Your task to perform on an android device: Farida wants to share the Exel.txt file to Cerebra via Gmail at dbwscratch.test.id4@gmail.com.
Image 0: 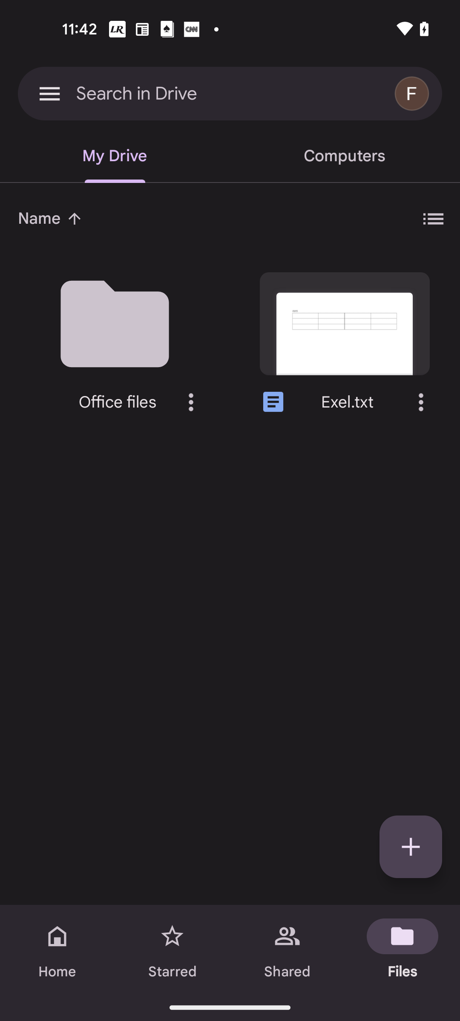
Click on the three dots of the Exel.txt file
Step 0: click (421, 402)
Image 1: 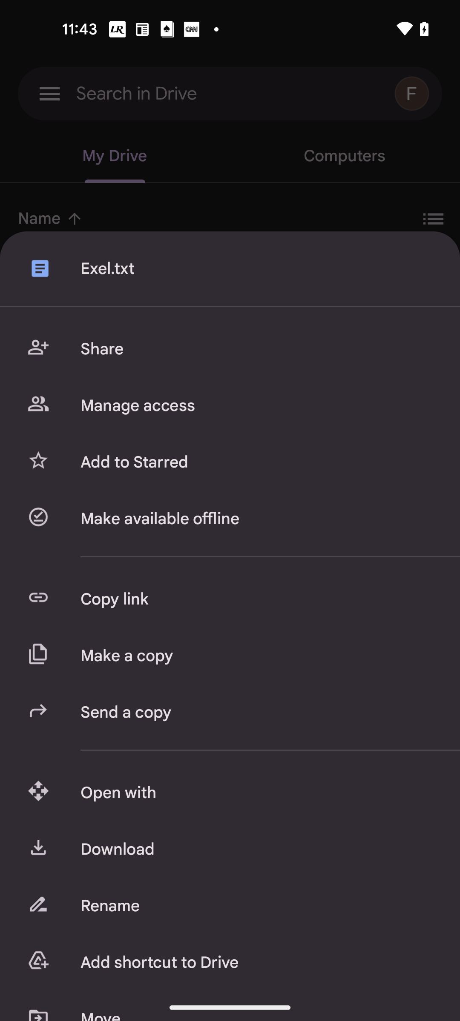
Click on the Share option
Step 1: click (256, 349)
Image 2: 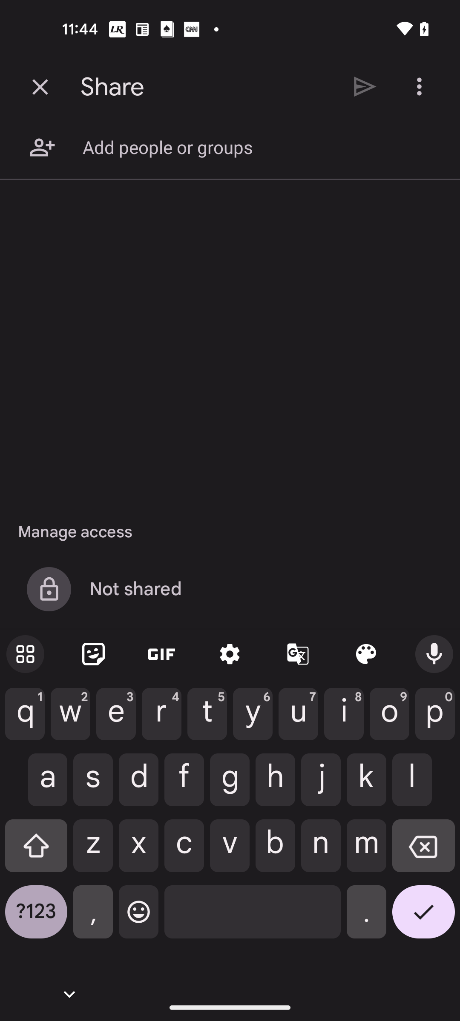
Type dbwscratch.test.id4@gmail.com
Step 2: type "dbwscratch.test.id4@gmail.com"
Image 4: 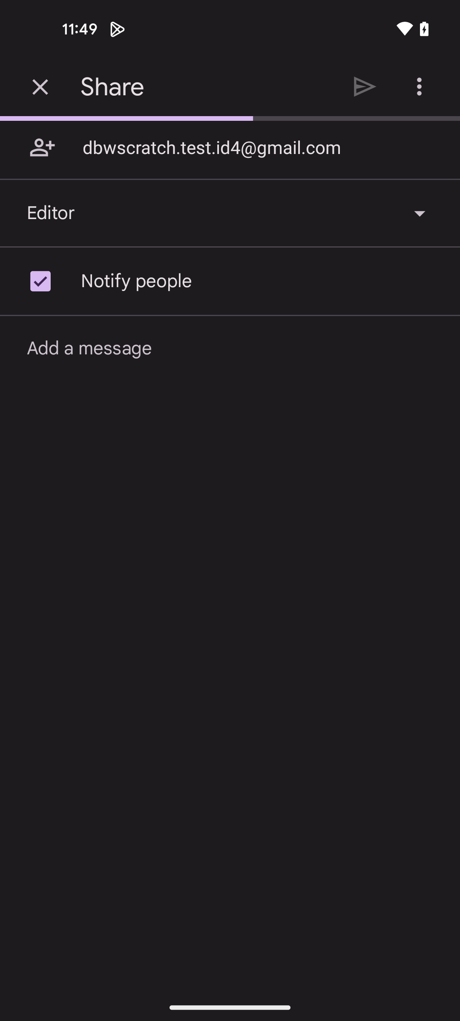
Click on the send icon at the top right side
Step 4: wait